Your task to perform on an android device: I want to search for my Dad's contact number in the phonebook app.
Image 0: 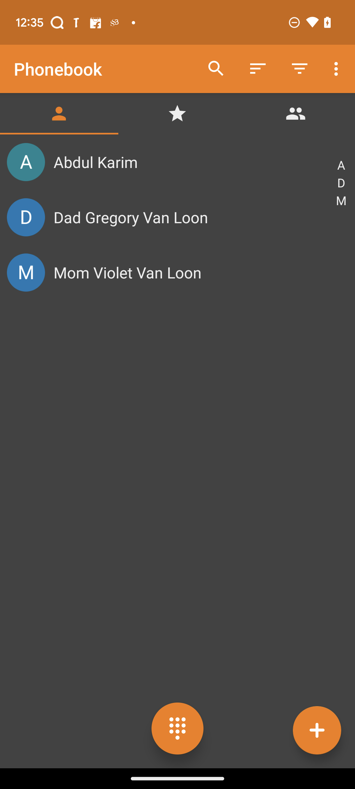
Click on the search icon on the top of the screen.
Step 0: click (216, 69)
Image 1: 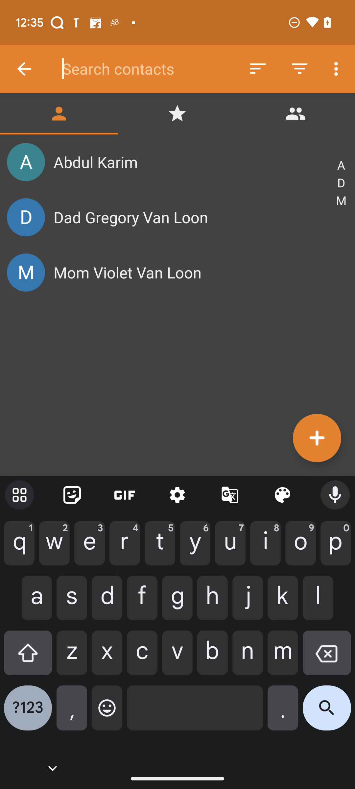
Enter Dad in in the search field.
Step 1: type "Dad"
Image 2: 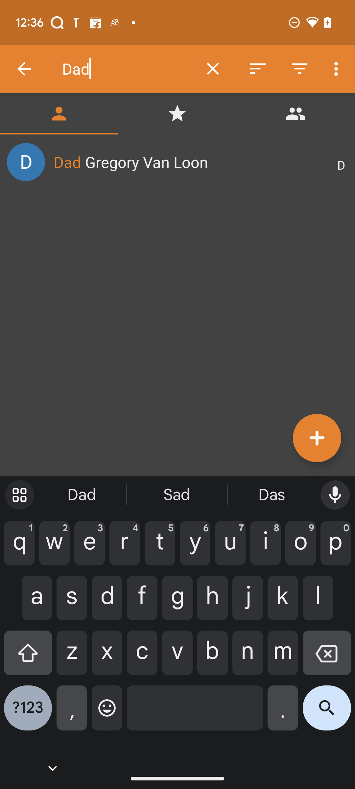
Click on the search icon on the bottom right side of the keyboard on the screen.
Step 2: click (327, 713)